Your task to perform on an android device: I want to Add the title of the school. Annual function 
Image 0: 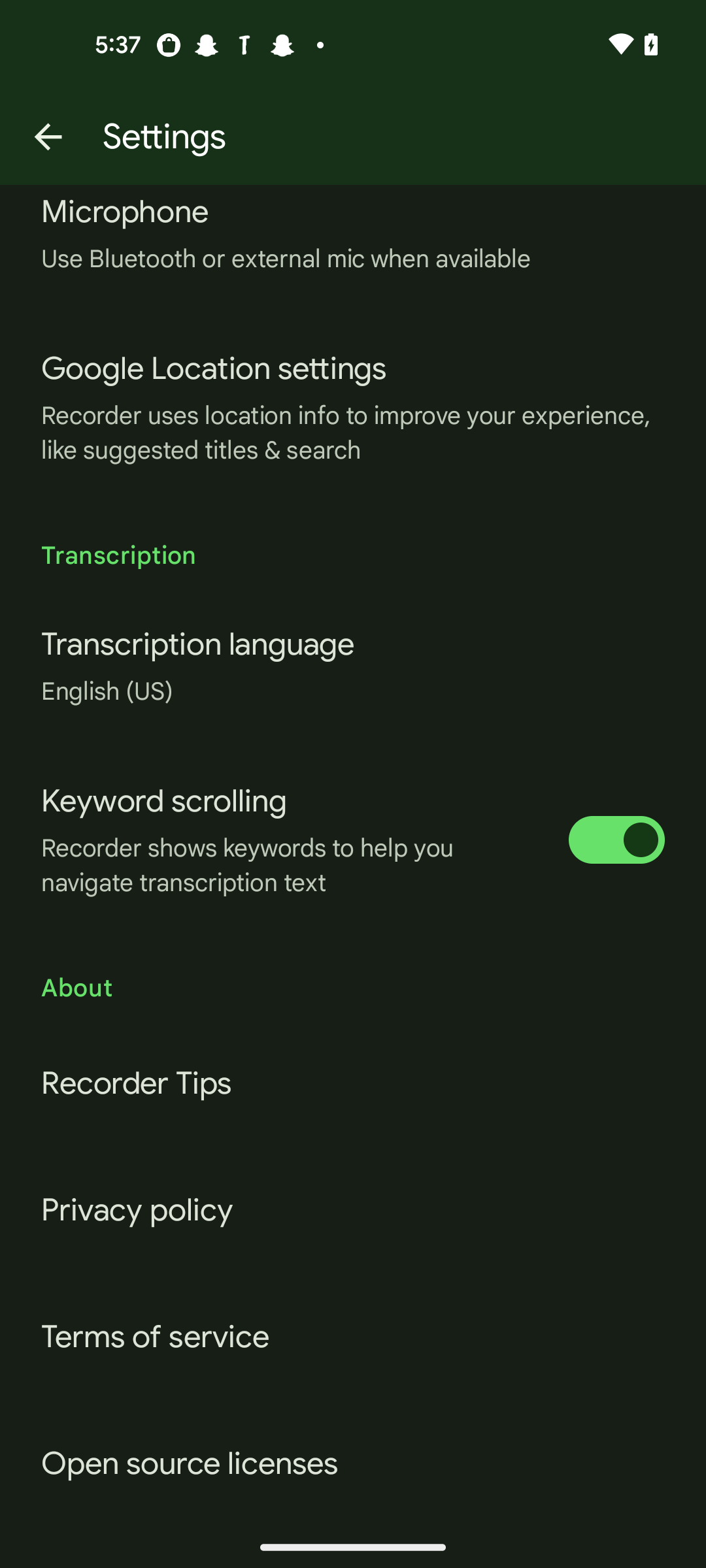
Go back to previous page 
Step 0: press back button
Image 1: 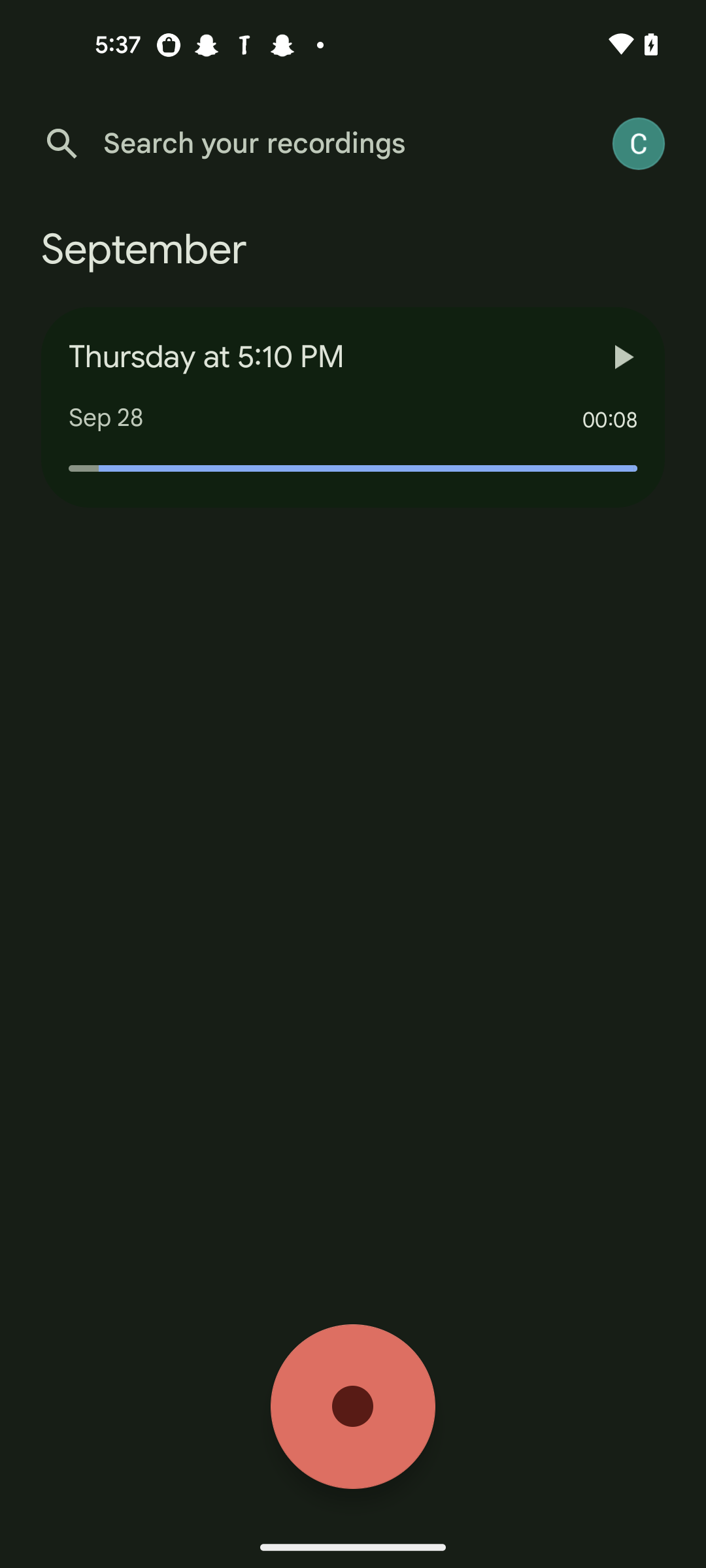
Click on the Recording 
Step 1: click (325, 356)
Image 2: 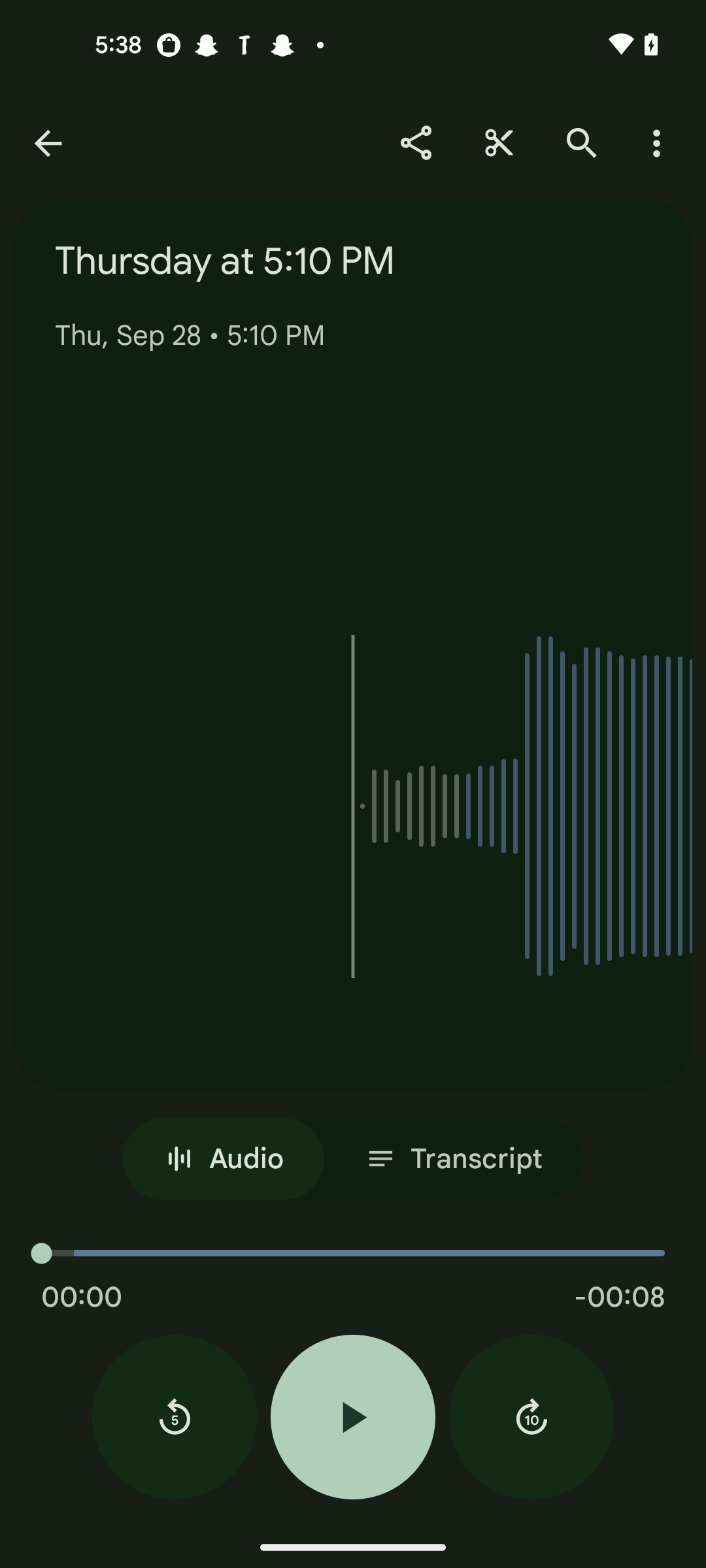
Click on the Three dots icon at the top right corner of the screen 
Step 2: click (664, 142)
Image 3: 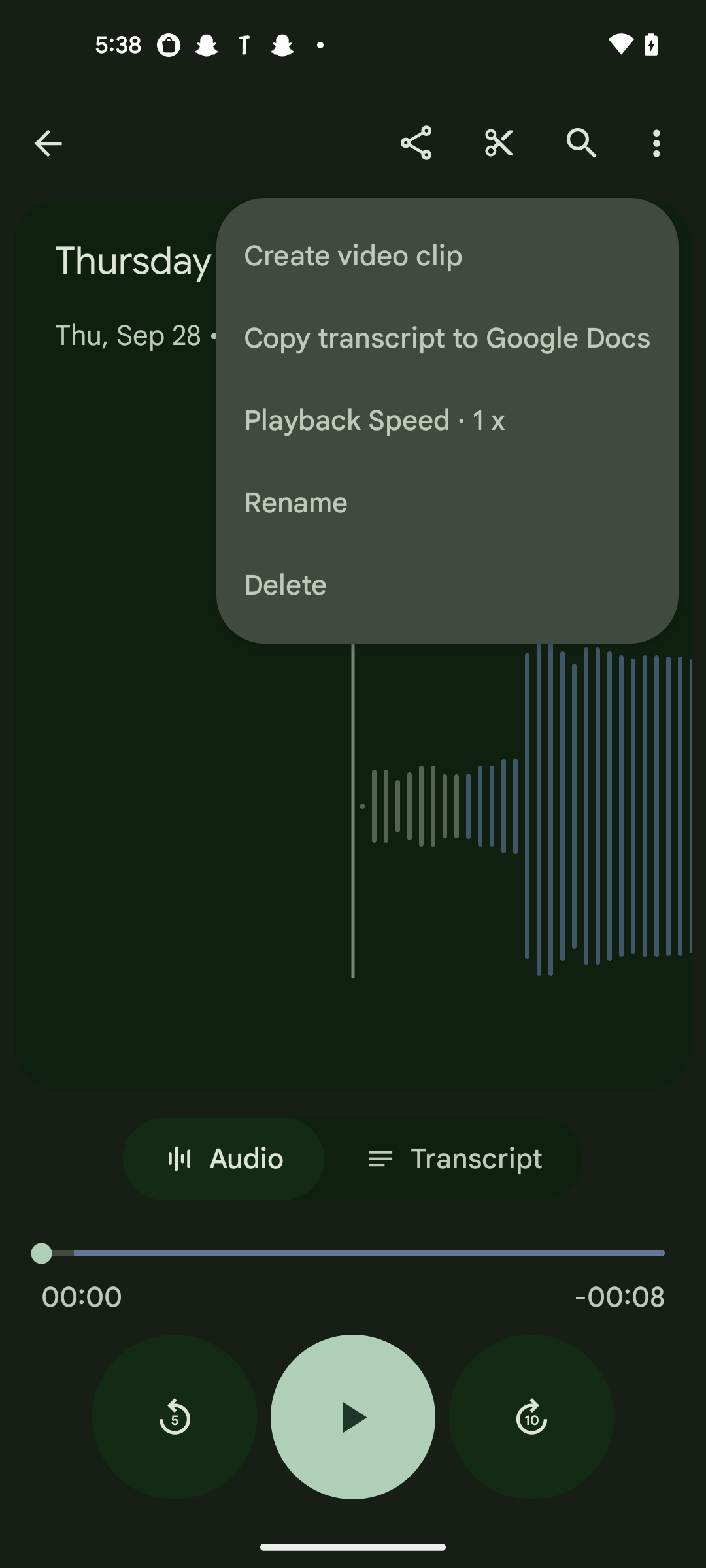
Click on the rename option
Step 3: click (447, 503)
Image 4: 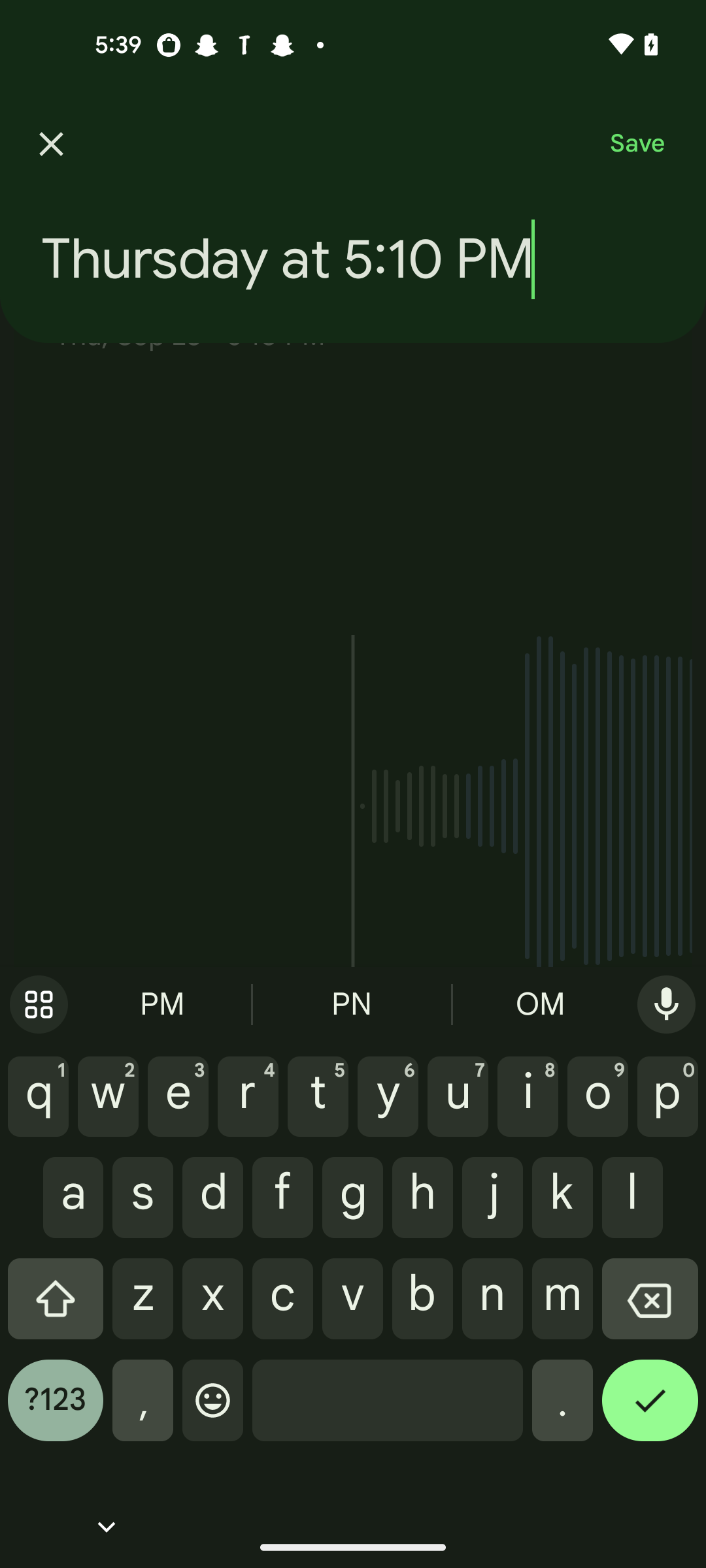
Clear the name 
Step 4: click (619, 1298)
Image 5: 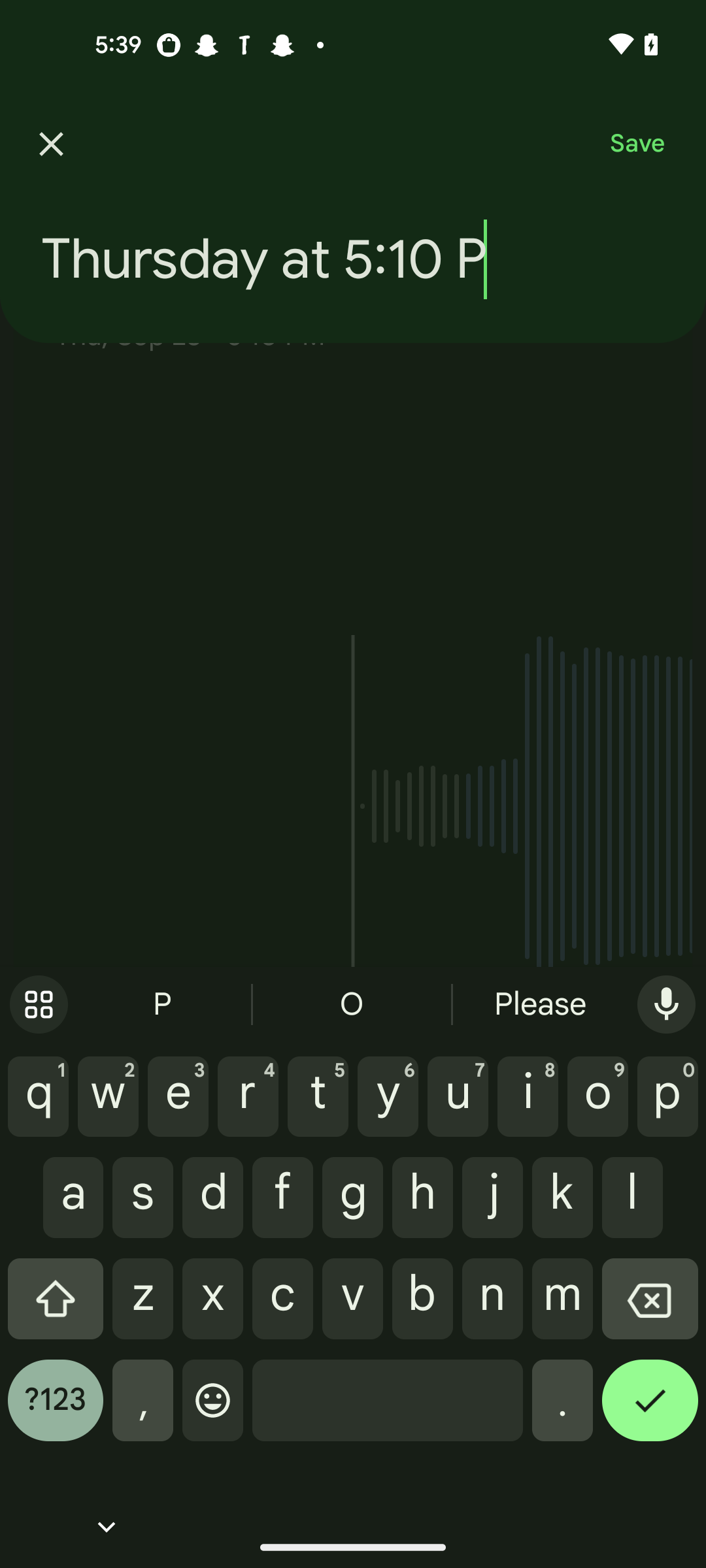
Clear the name 
Step 5: click (619, 1298)
Image 6: 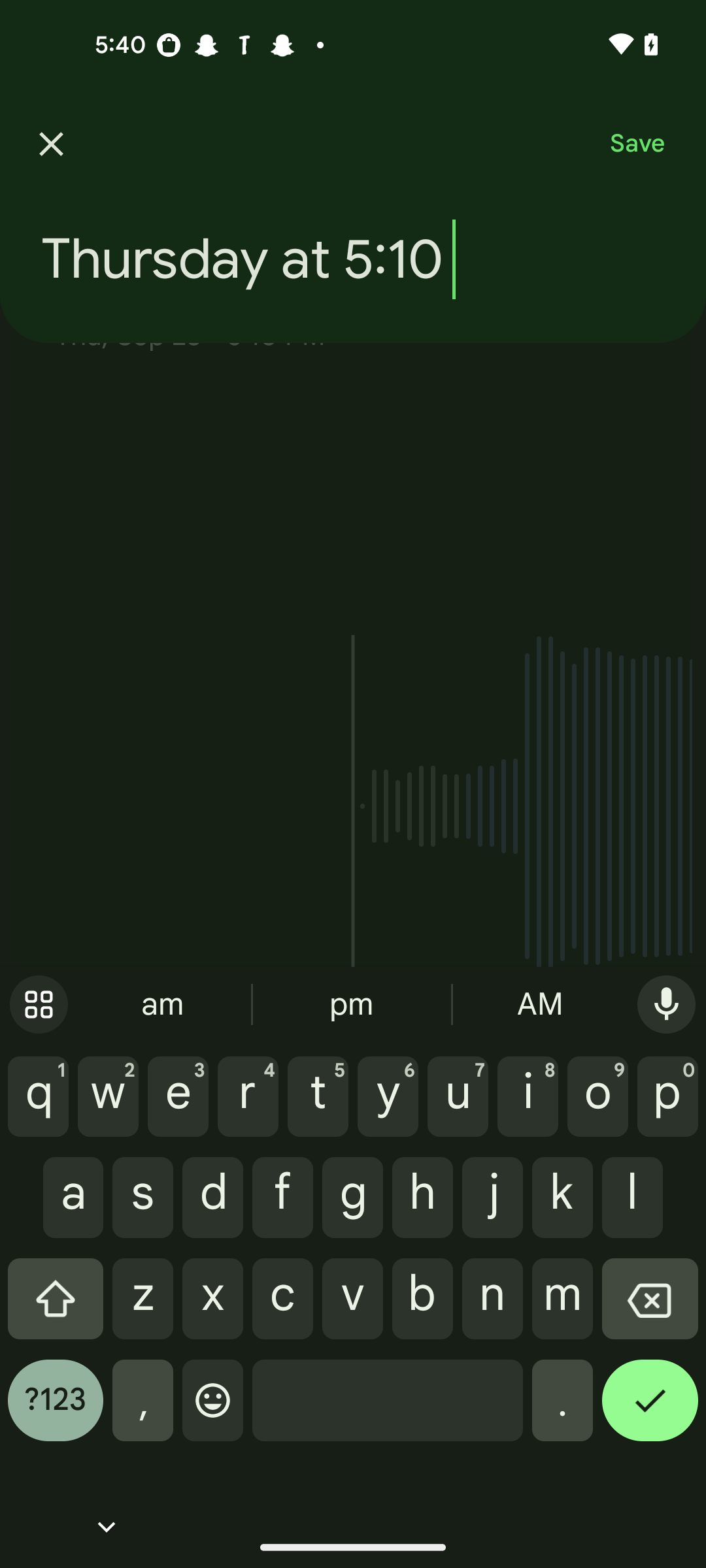
Clear the name 
Step 6: click (619, 1298)